Your task to perform on an android device: Go to the Plans Section, then scroll down for Building Healthy Habits Resource and select to view it.
Image 0: 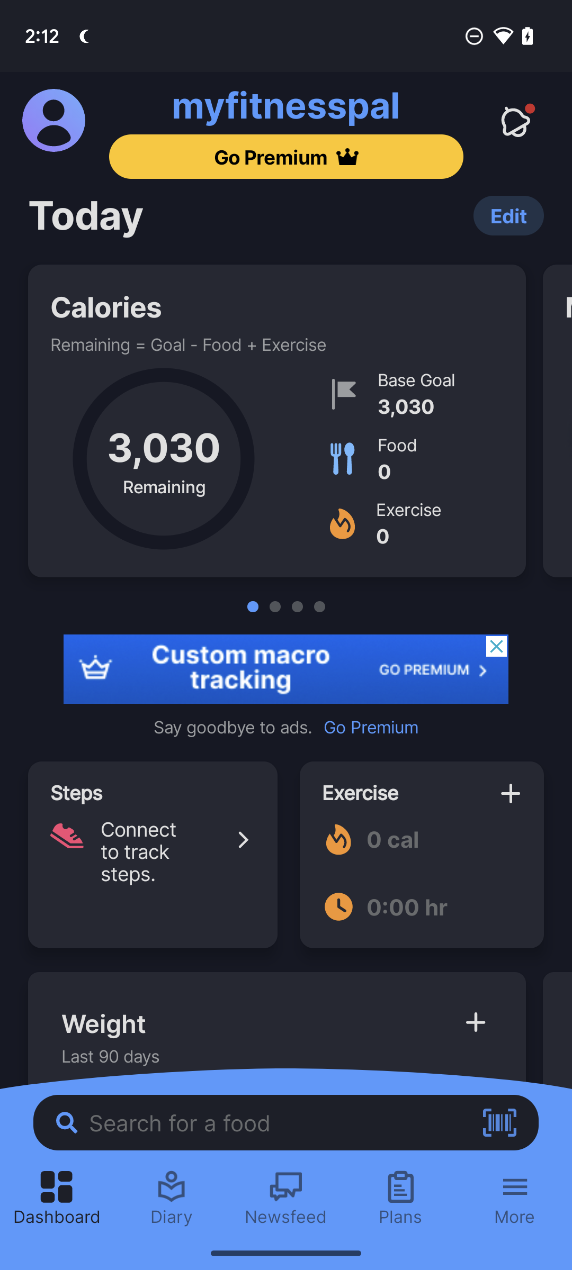
Click on the Plans option at the Bottom right side of the screen
Step 0: click (400, 1198)
Image 1: 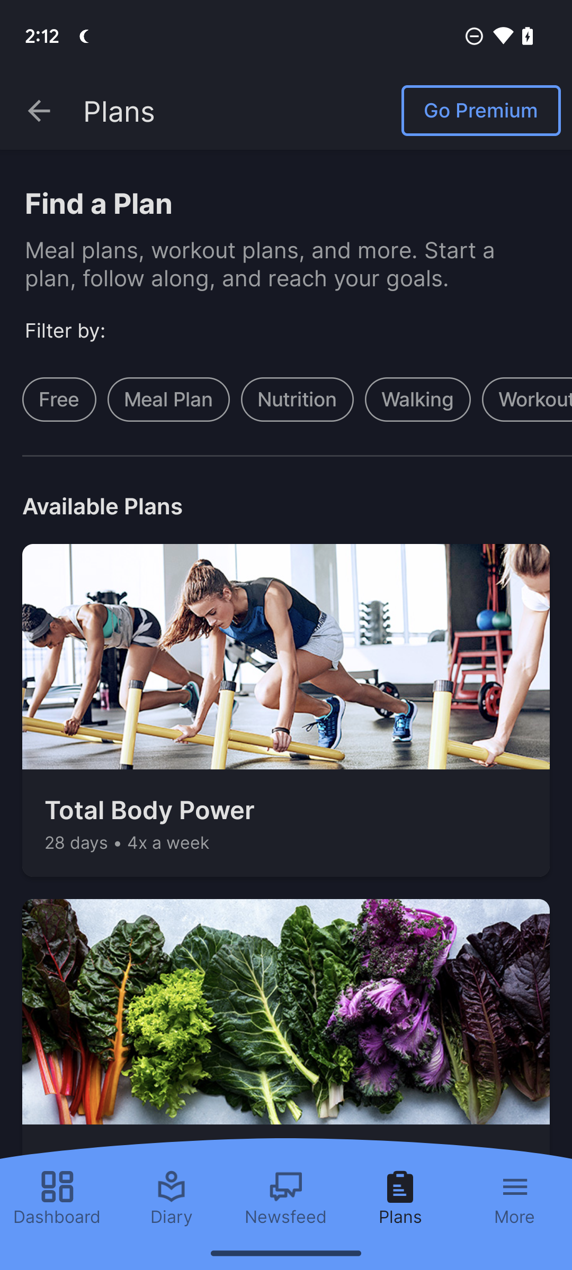
Scroll Up
Step 1: scroll down
Image 3: 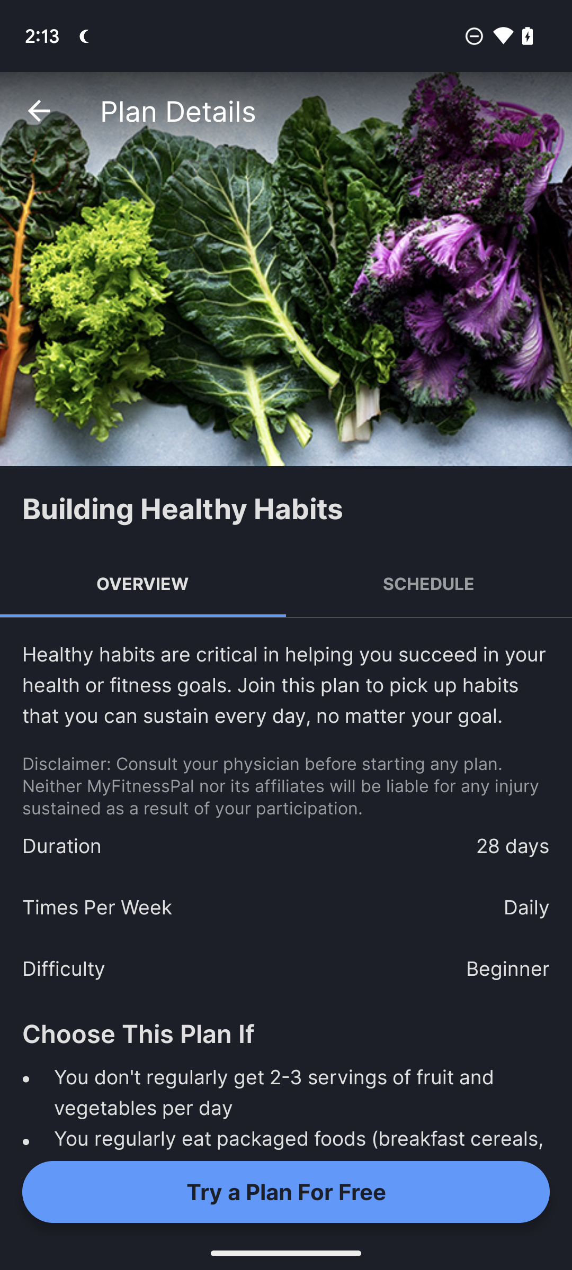
Scroll Up
Step 3: scroll down
Image 4: 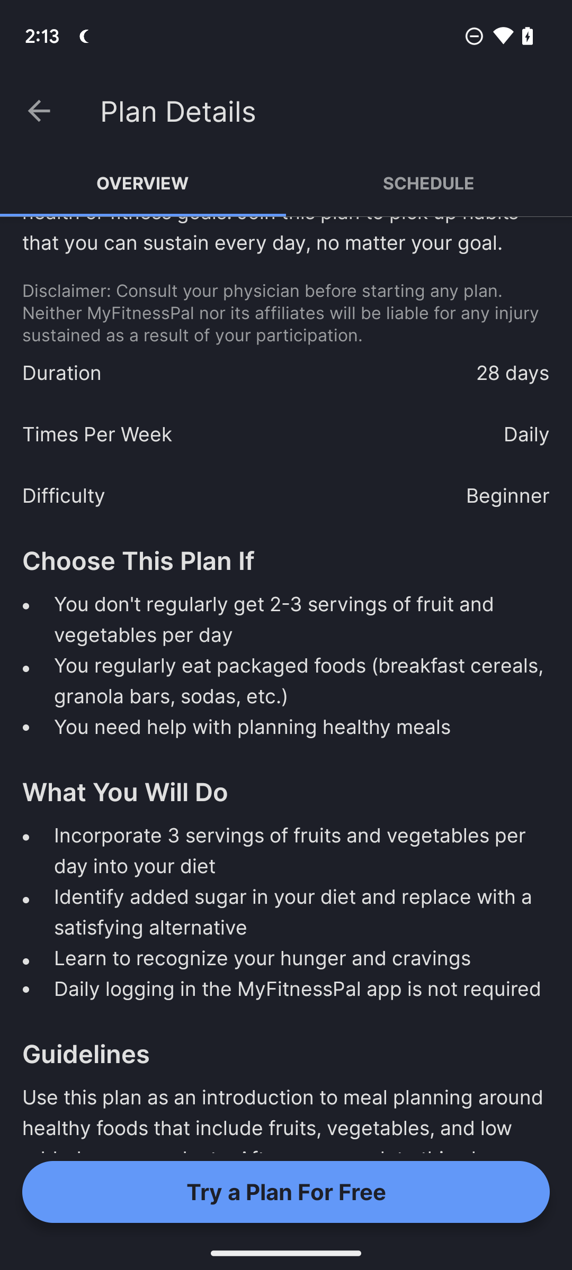
Scroll Up
Step 4: scroll down